Your task to perform on an android device: I would like to view the top selling chairs furniture so that i may assess the pricing , utilize the peppefry app to evaluate costs of best selling products
Image 0: 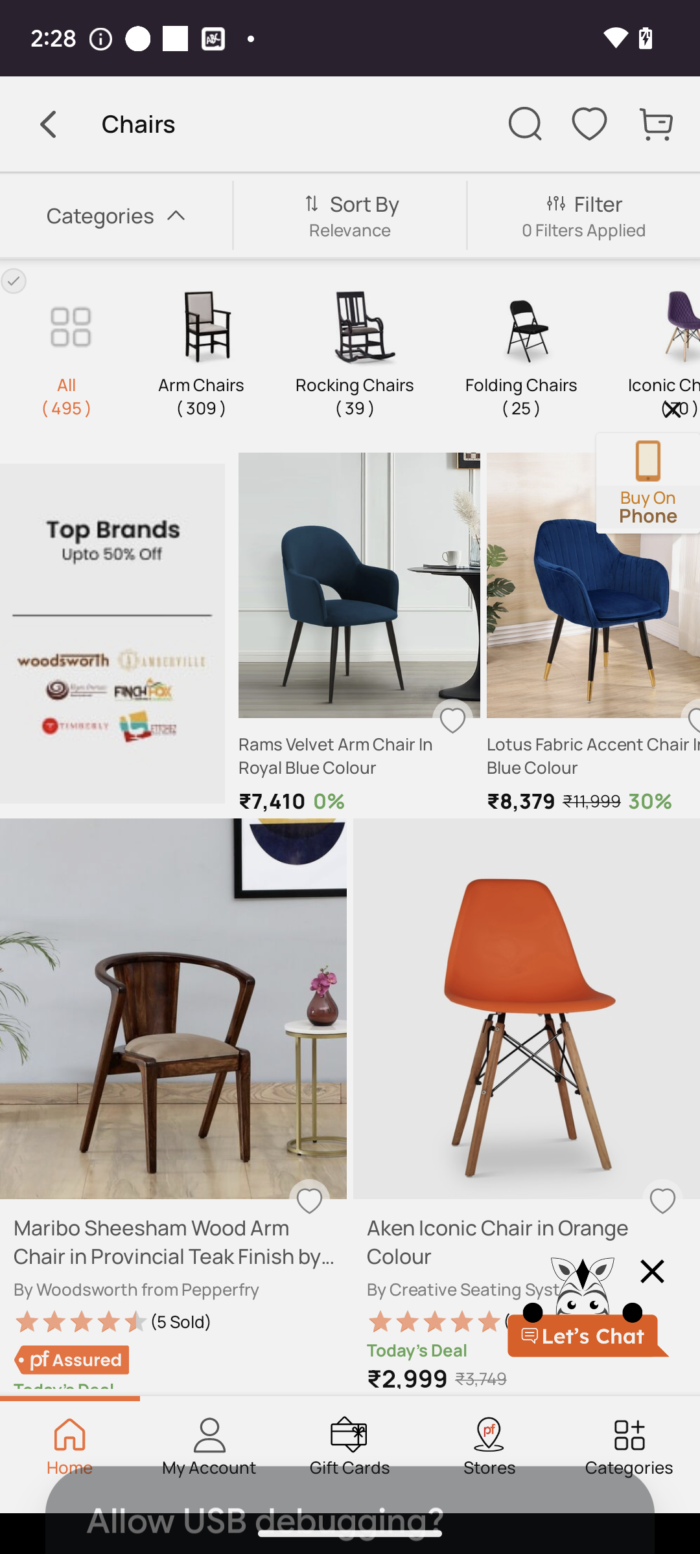
click on rams velvet arm chairs in royal blue colour at upper right side of the screen 
Step 0: click (378, 649)
Image 1: 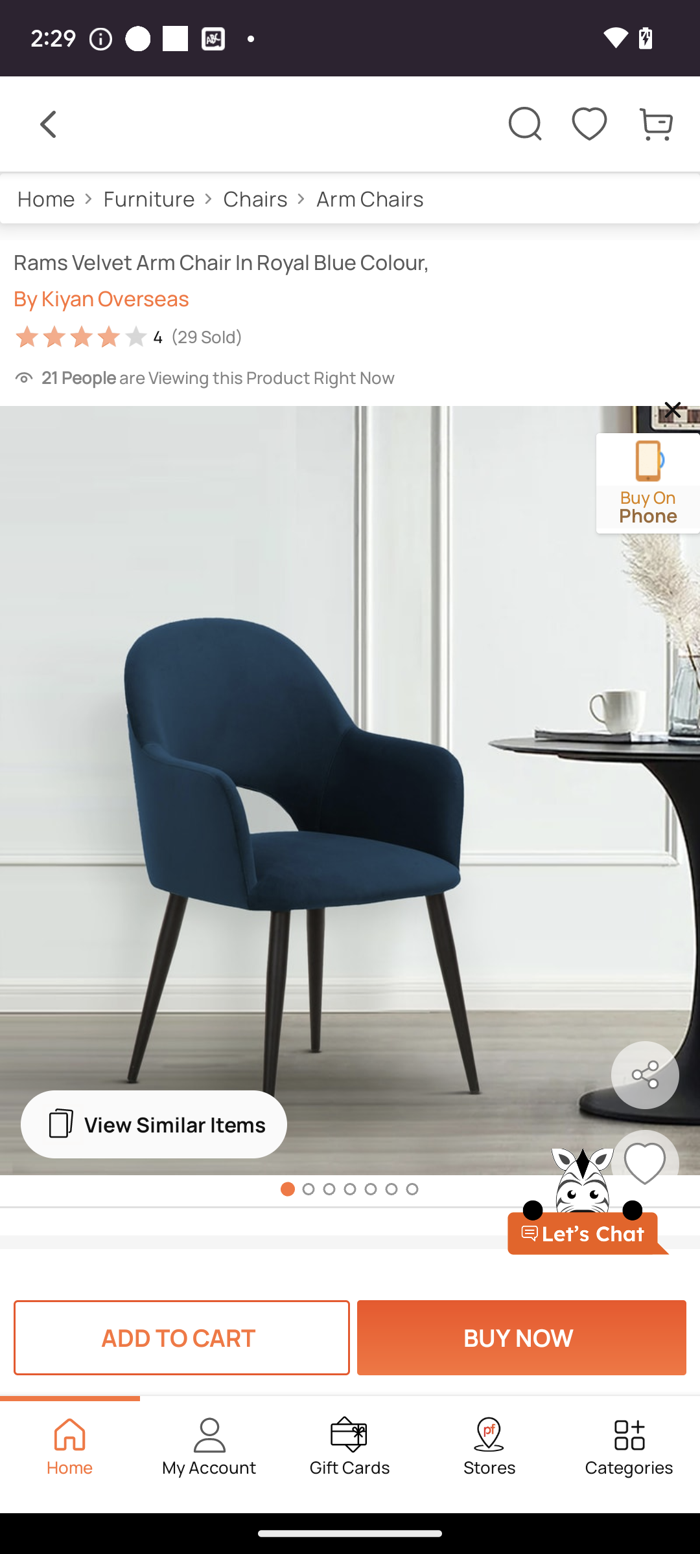
click on view similar items button at center left side of the screen
Step 1: click (185, 1124)